Your task to perform on an android device: Reset the current stopwatch
Image 0: 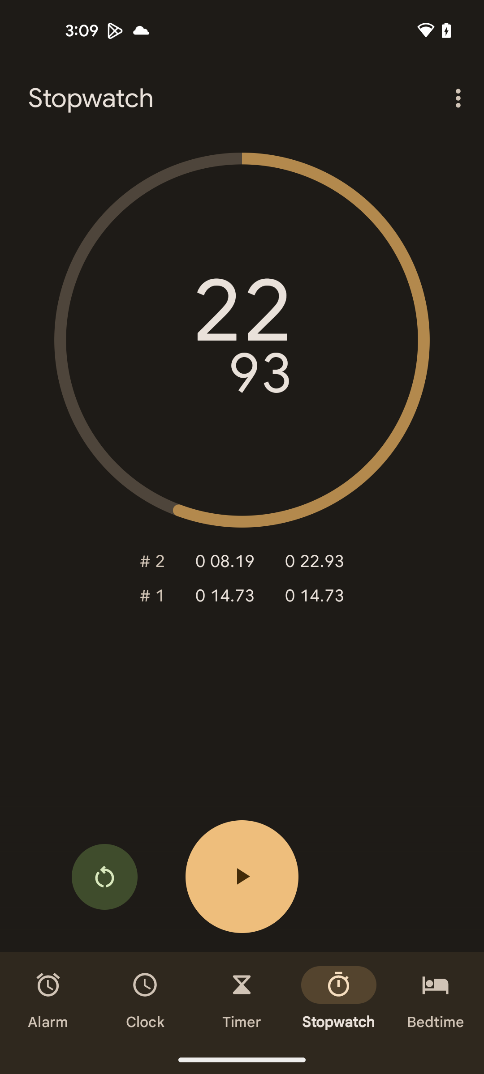
Click on the reset button
Step 0: click (104, 877)